Your task to perform on an android device: In the Purple Books app, add the shipping address as Gwal Pahari, Bandhwari, Haryana 122003 for placing the order for the Think Like a Monk book 
Image 0: 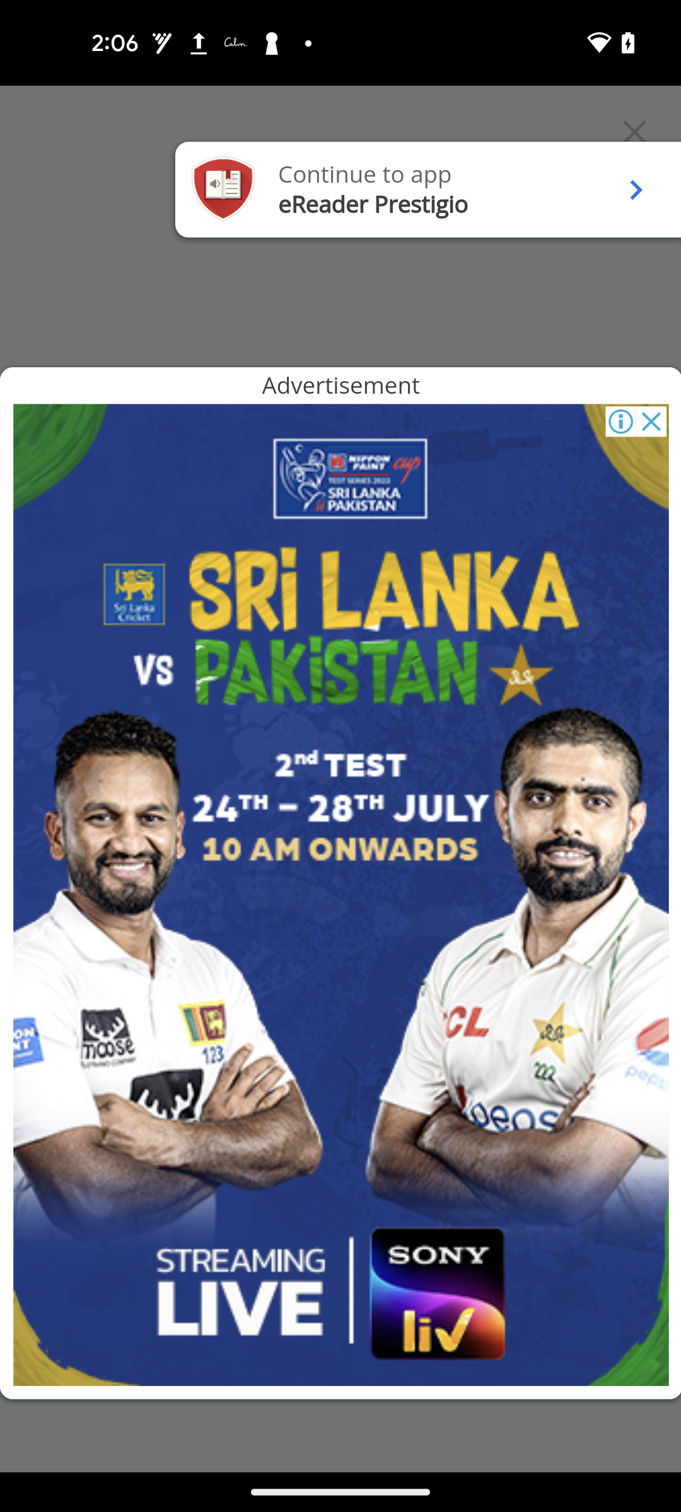
Open the purple books app
Step 0: open app "Purple Books"
Image 1: 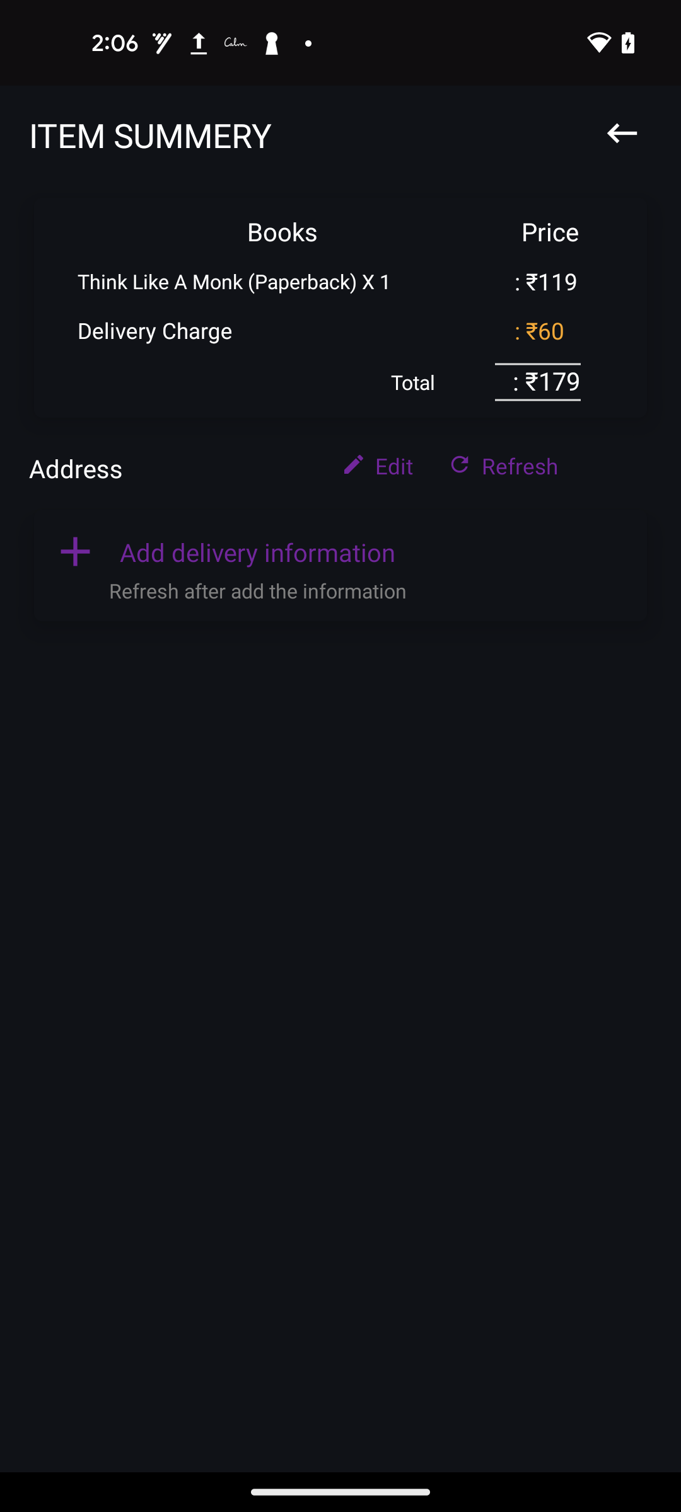
Click on the Add delivery information
Step 1: click (257, 551)
Image 2: 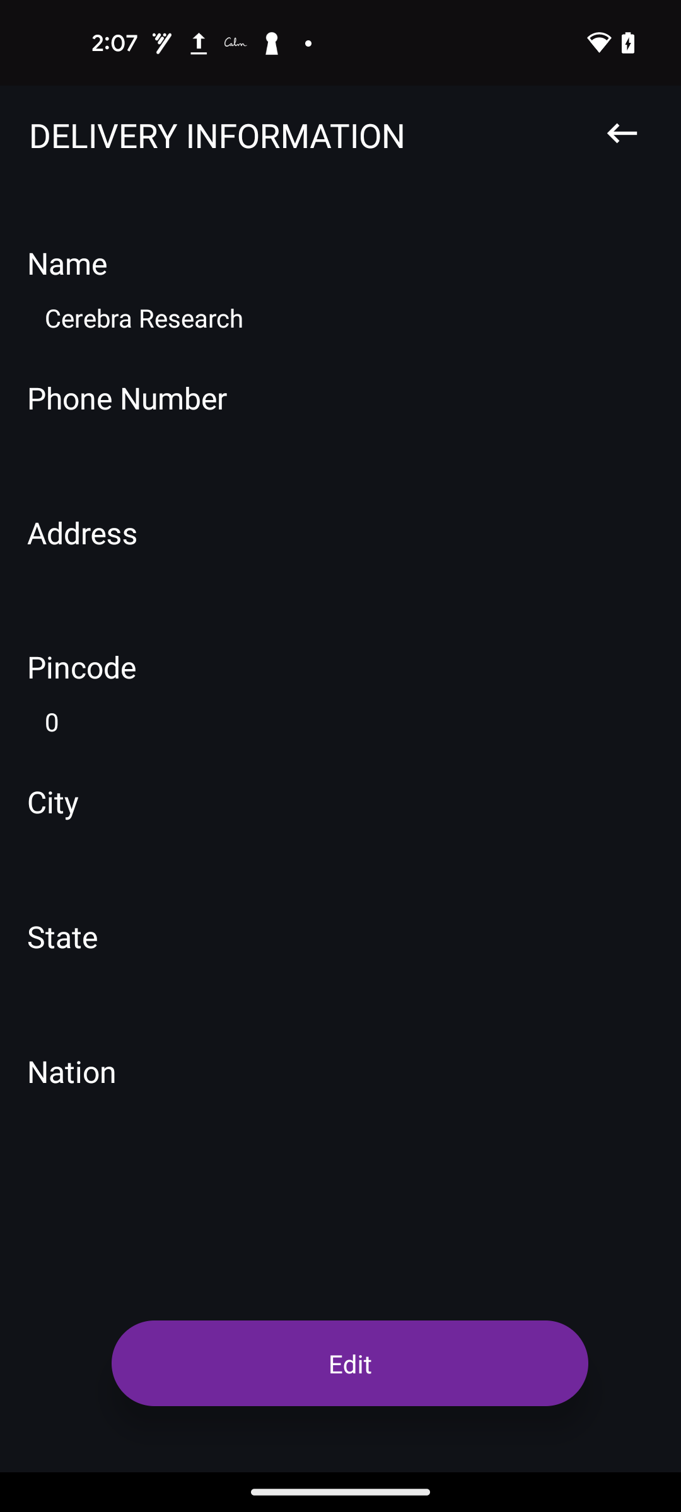
Click on the Edit button at the bottom of the screen
Step 2: click (350, 1363)
Image 3: 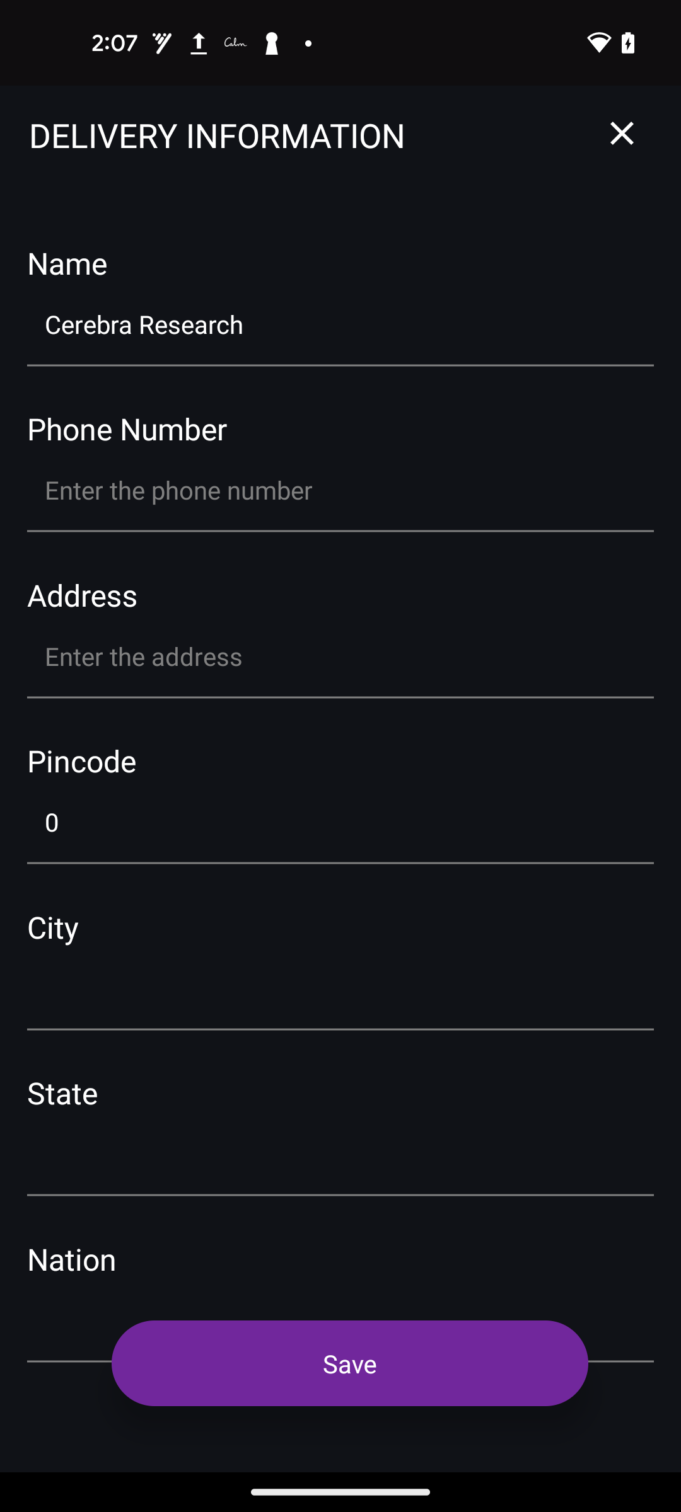
Click on the Phone Number section
Step 3: click (340, 490)
Image 4: 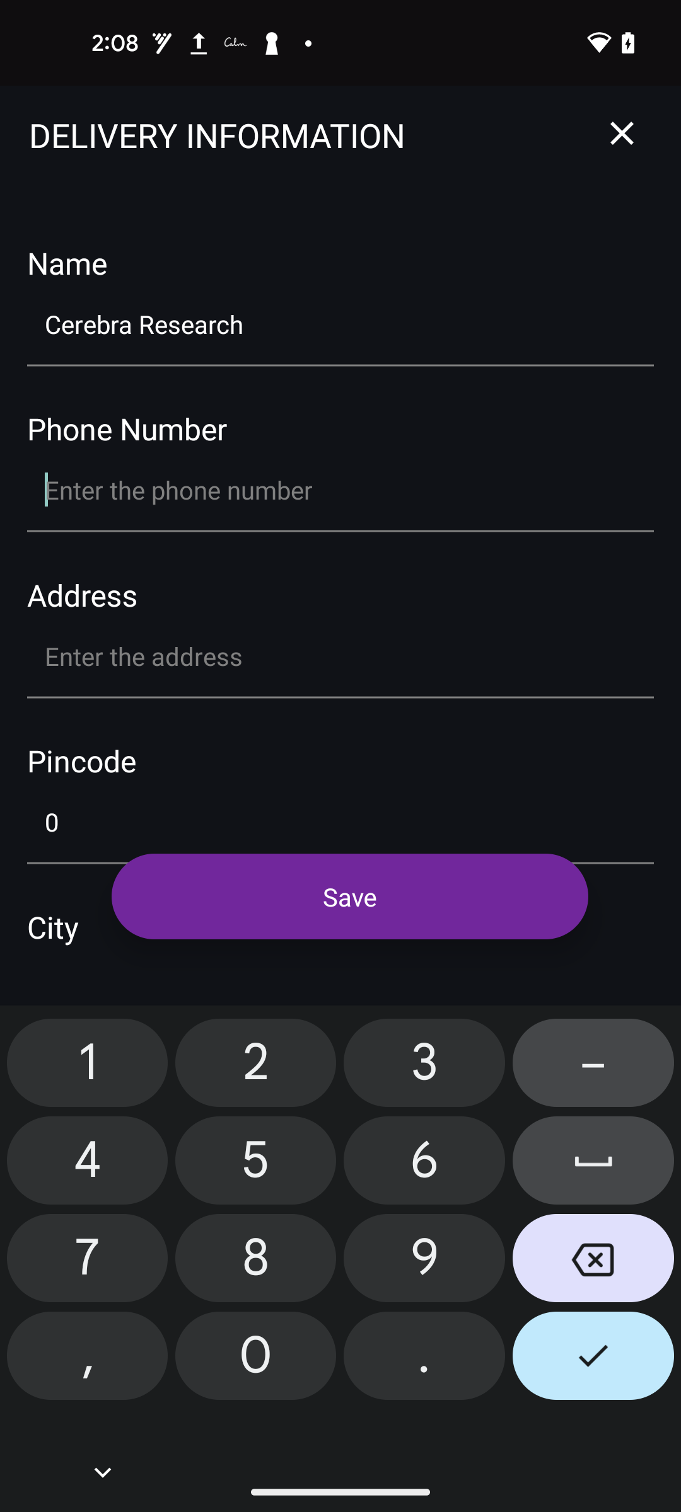
Type 9876543210
Step 4: type "9876543210"
Image 5: 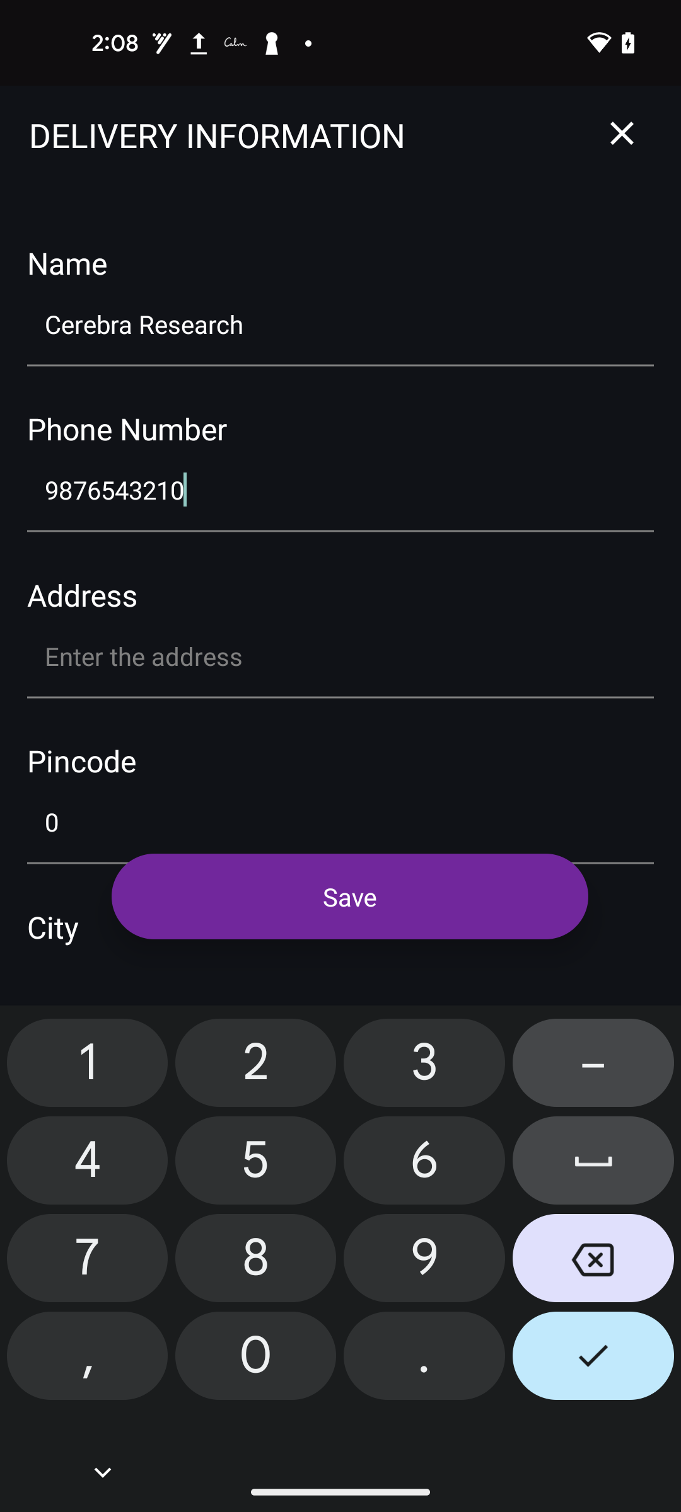
Click on the Address section
Step 5: click (340, 656)
Image 6: 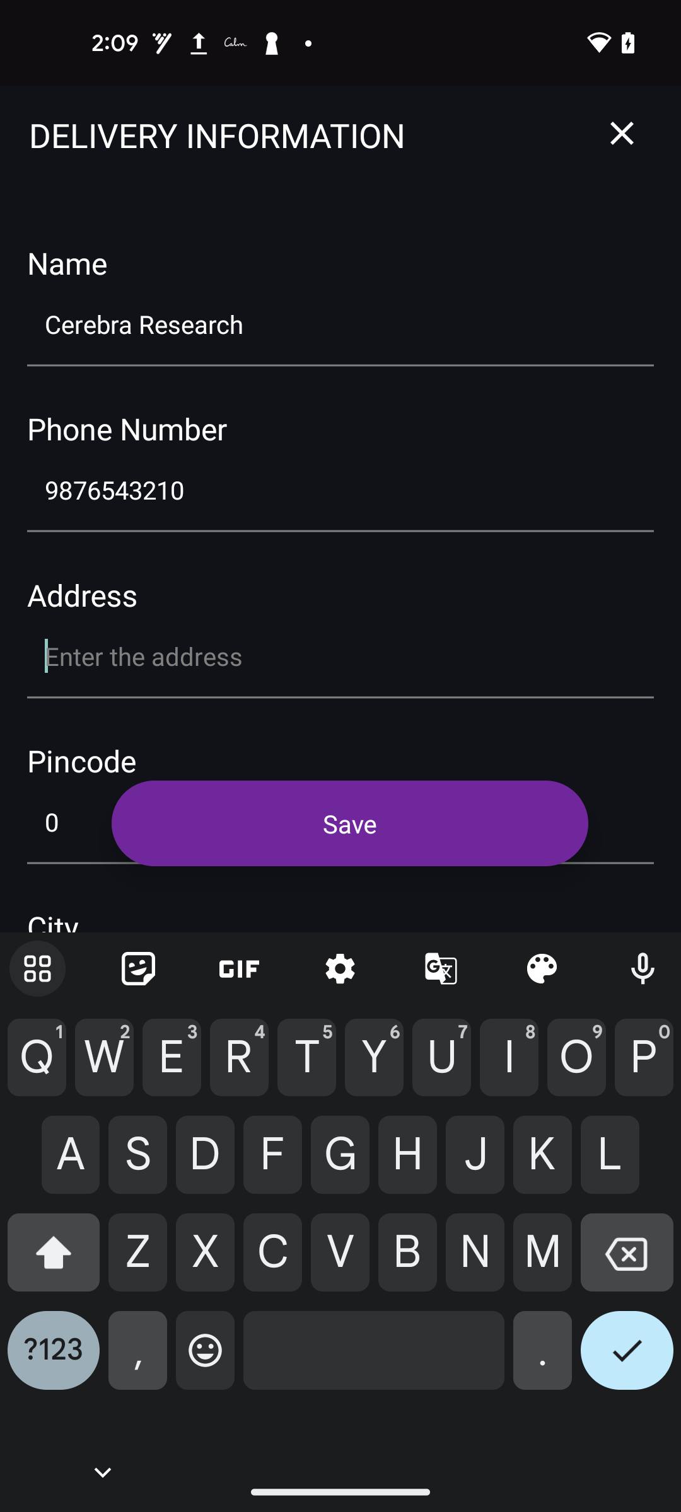
Type Gwal Pahari, Bandhwari, Haryana
Step 6: type "Gwal Pahari, Bandhwari, Haryana"
Image 8: 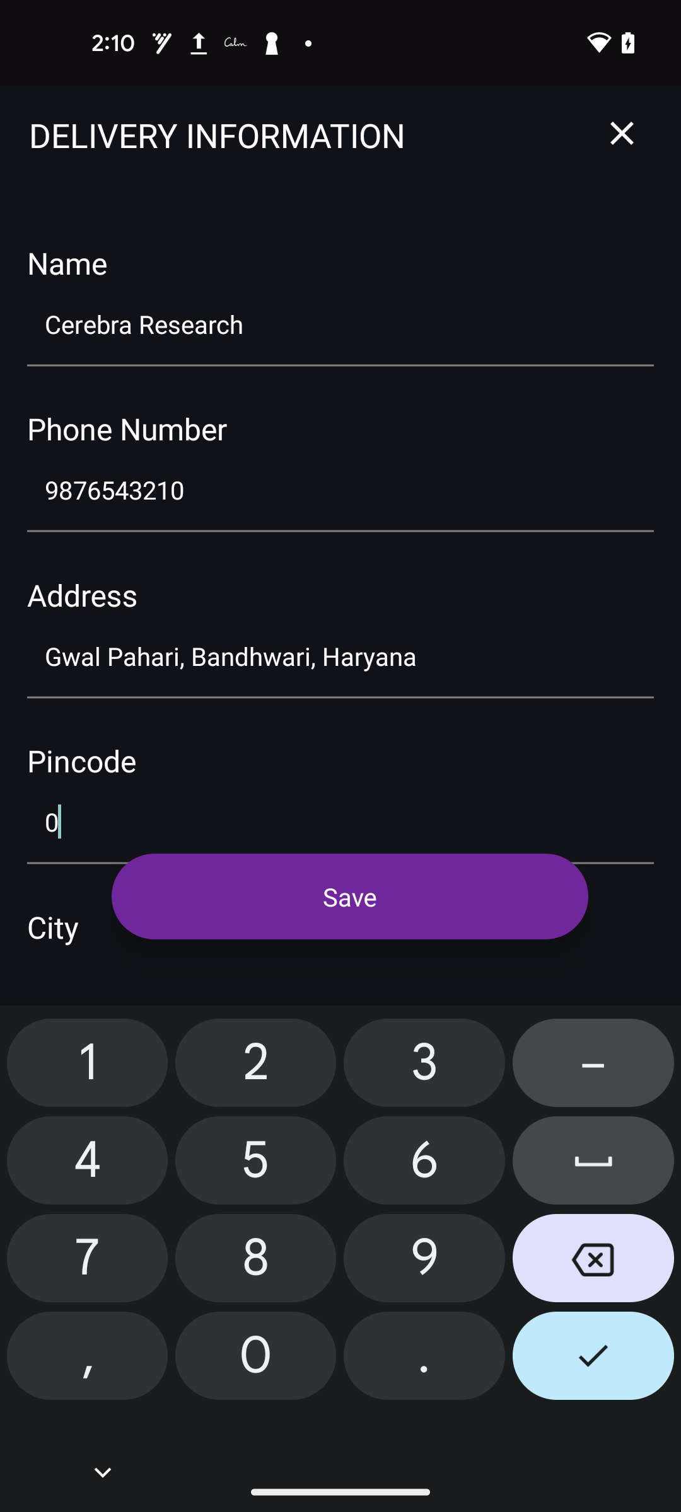
Remove the current pincode
Step 8: click (593, 1263)
Image 9: 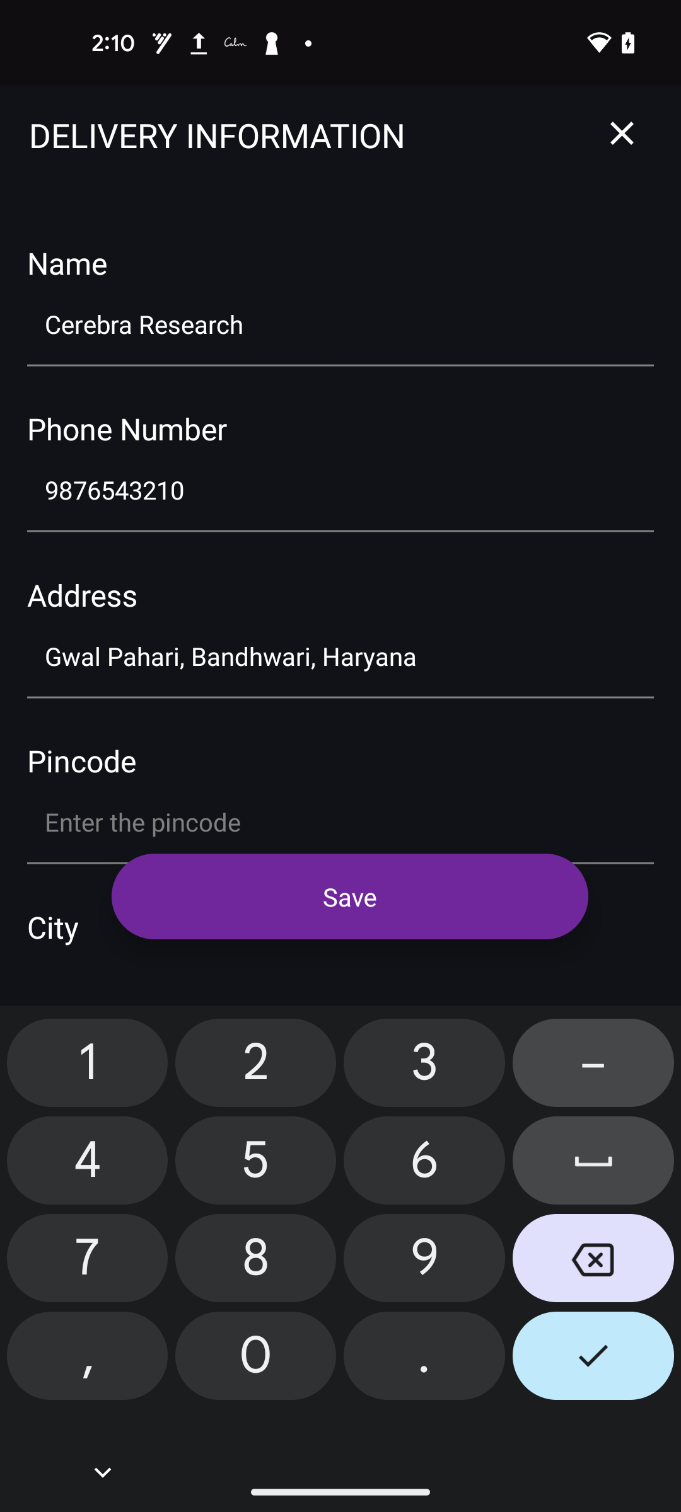
Type 
Step 9: type "122003"
Image 10: 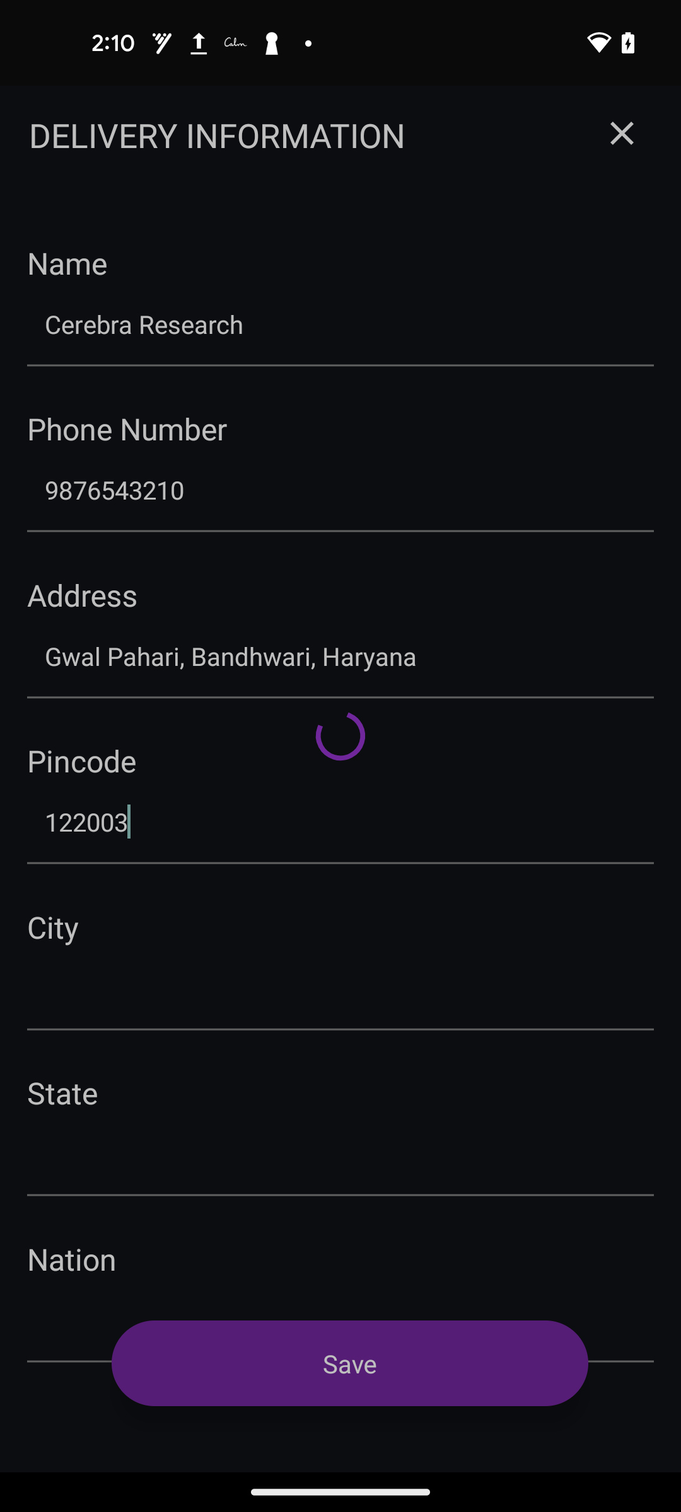
Type 
Step 10: wait
Image 11: 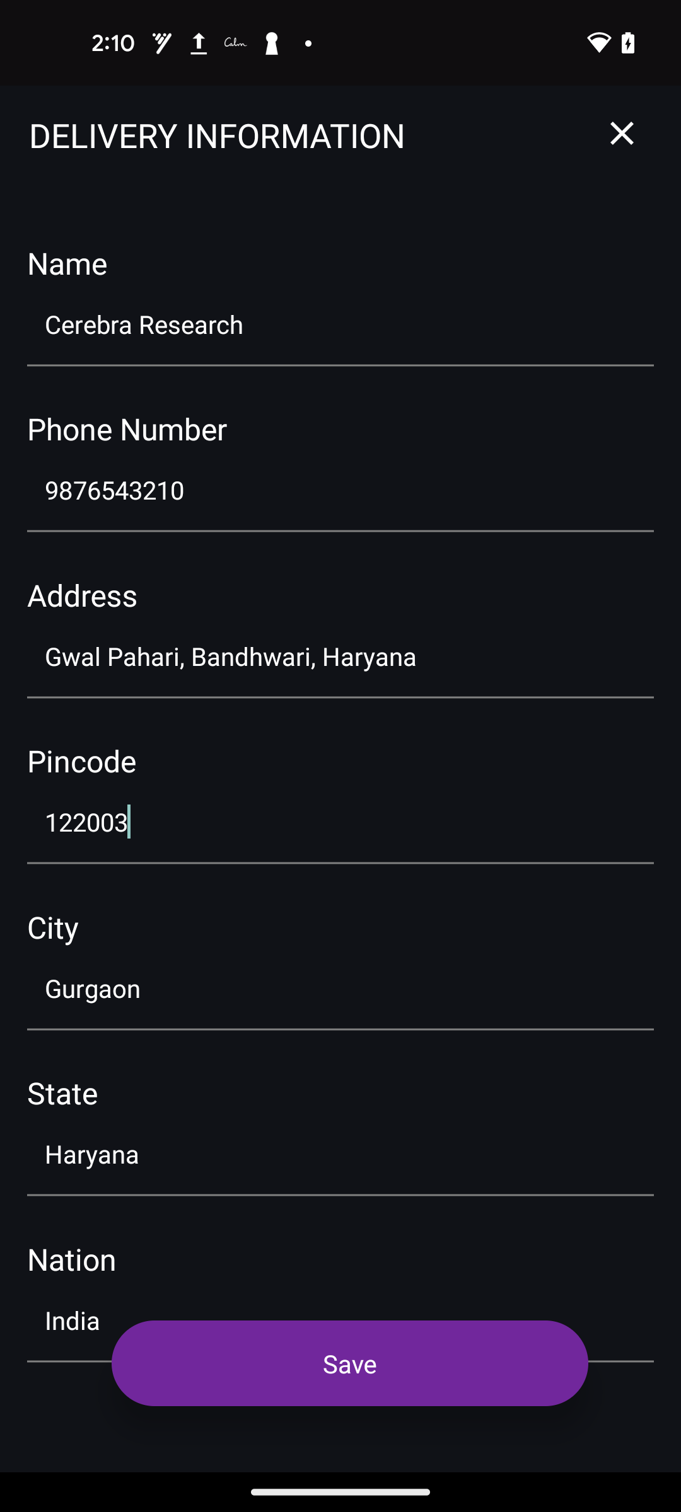
Click on the Save button at the bottom of the screen
Step 11: click (350, 1363)